Your task to perform on an android device: I'd want to see the round-toed shoe because it's more comfy for me.
Image 0: 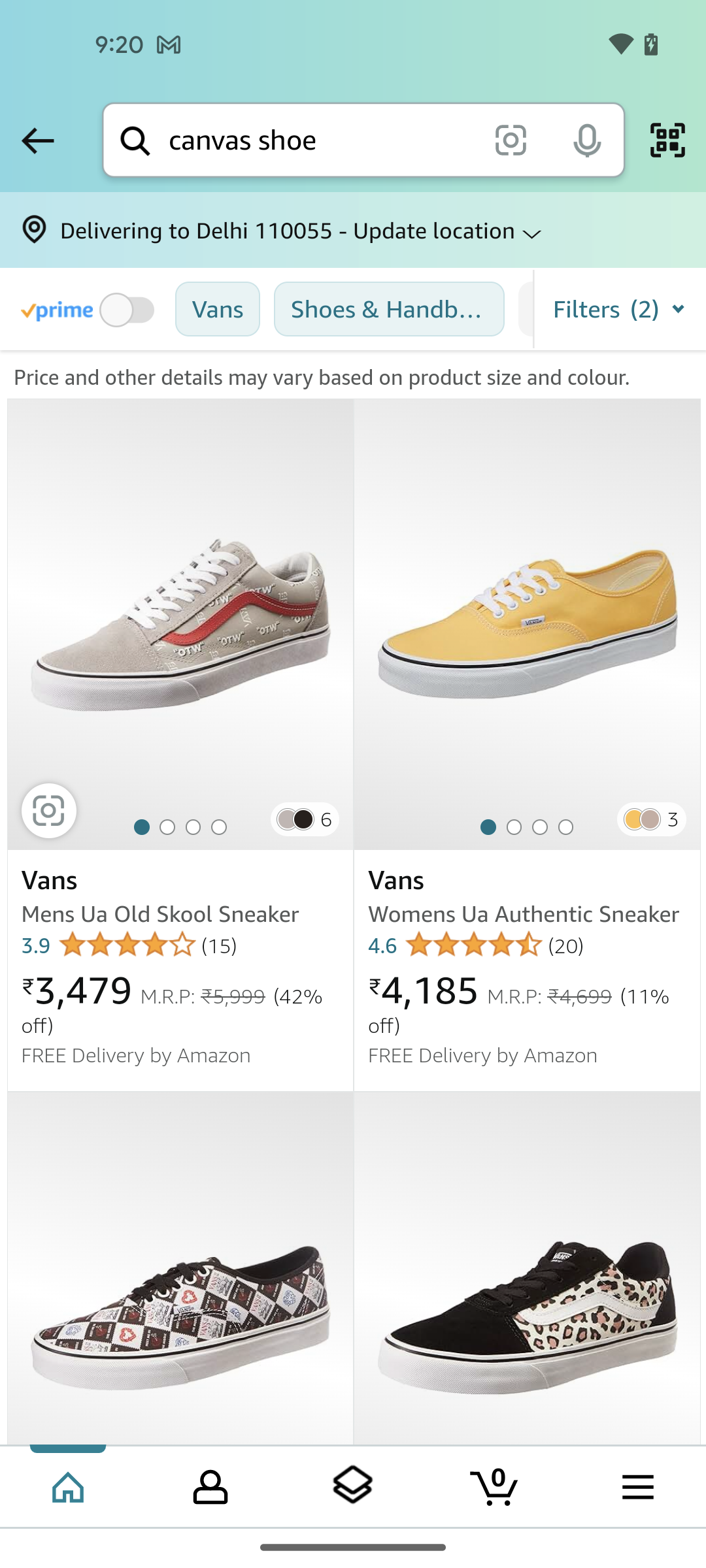
click on the filters drop down option
Step 0: click (621, 308)
Image 1: 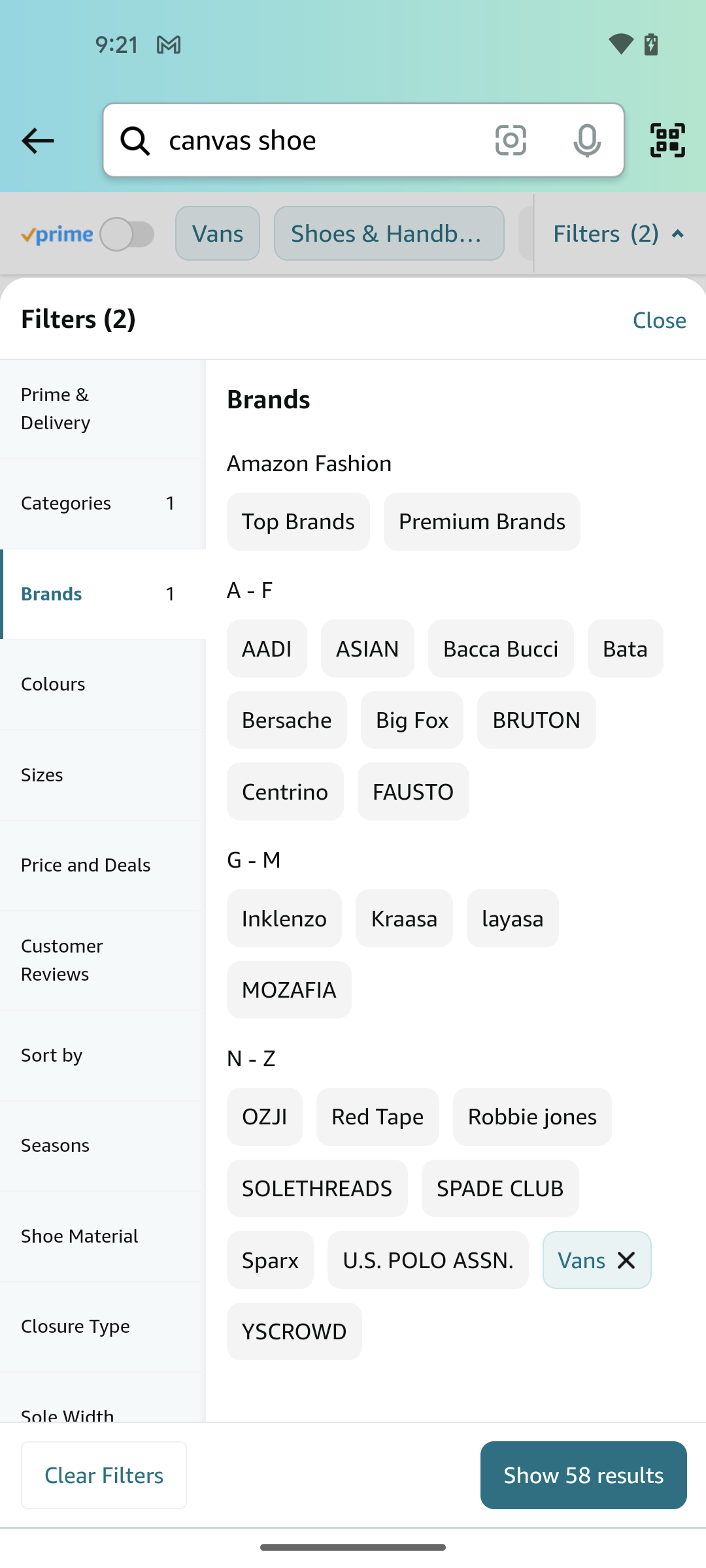
scroll down
Step 1: scroll down
Image 2: 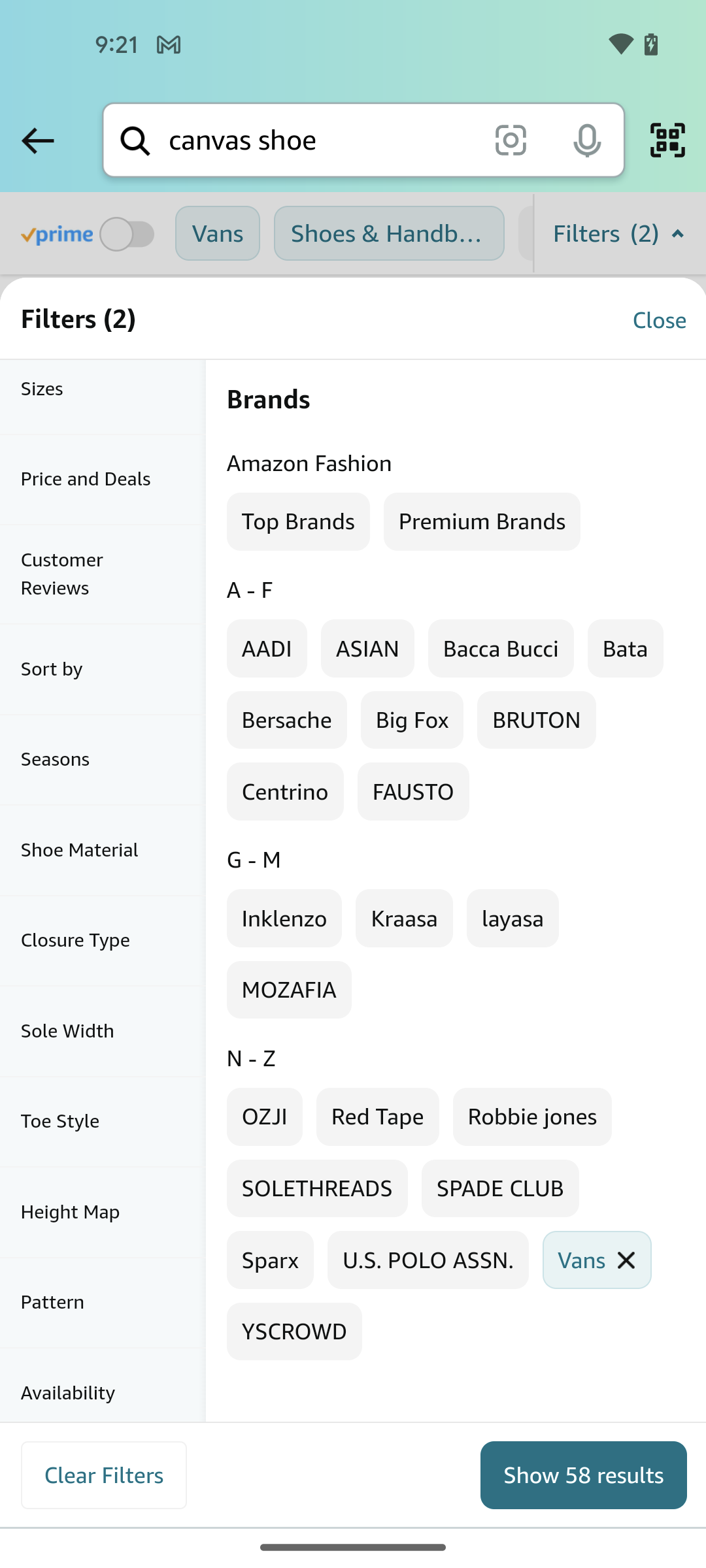
click on the toe style section
Step 2: click (103, 1120)
Image 3: 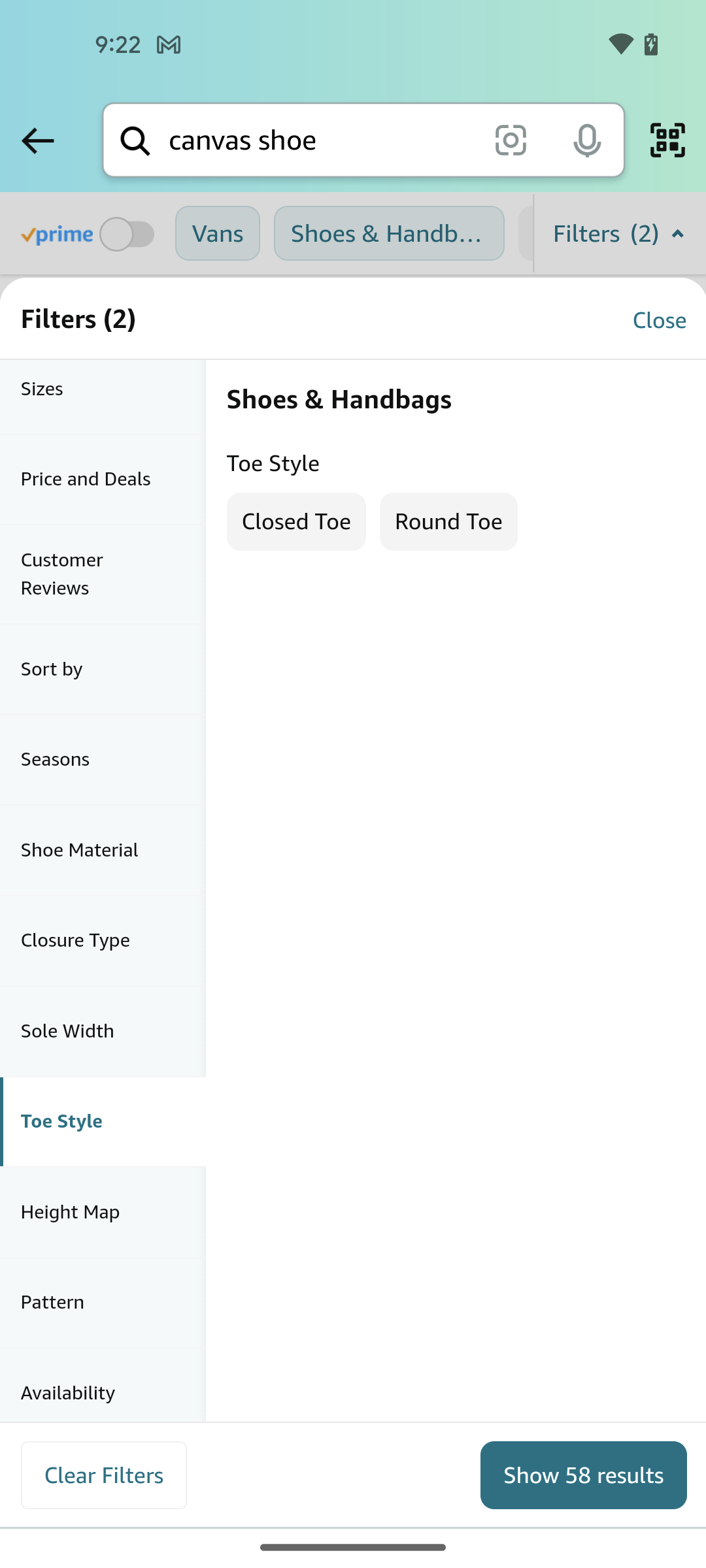
select the round toe option
Step 3: click (448, 521)
Image 4: 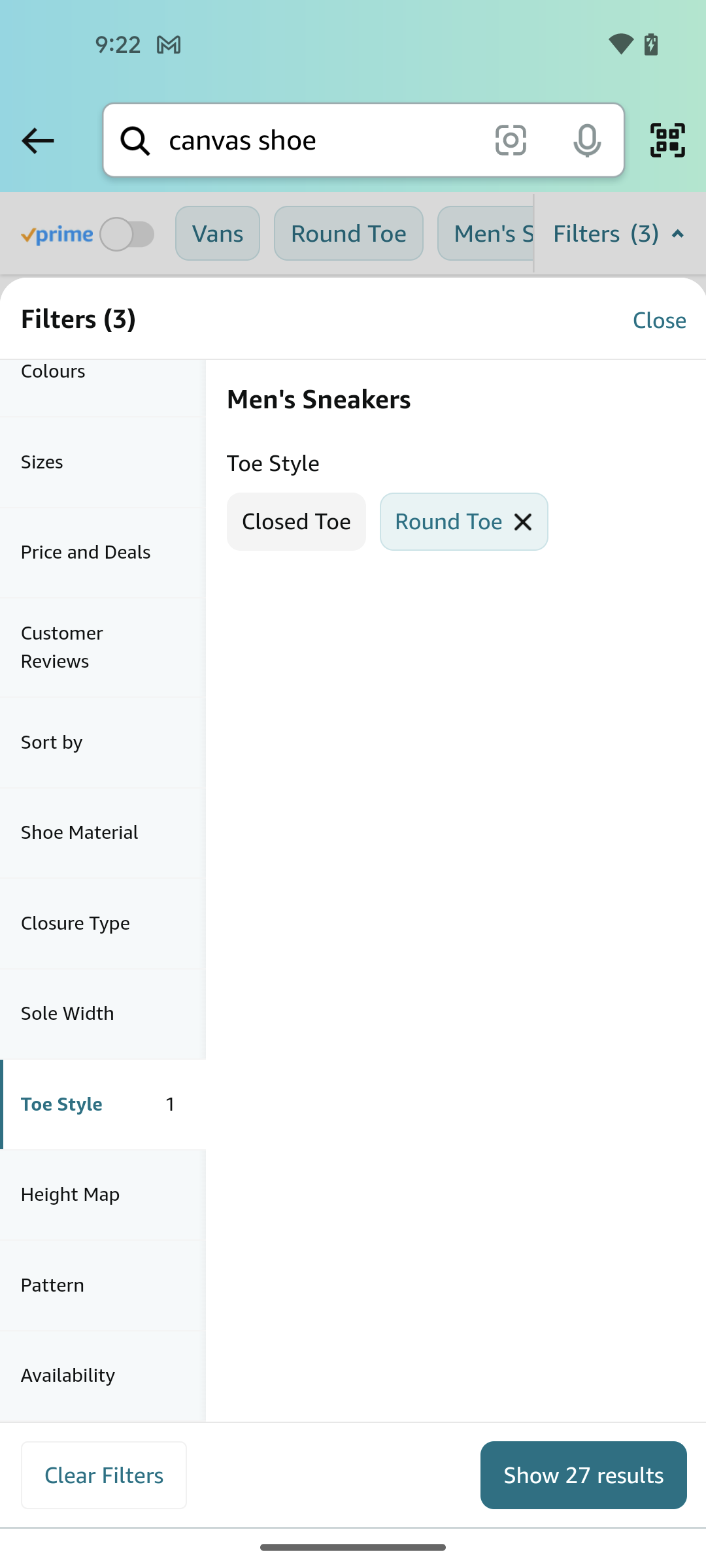
click on the Show results button
Step 4: click (584, 1473)